Your task to perform on an android device: Look for the locks on the IKEA app so I can utilize them at home.
Image 1: 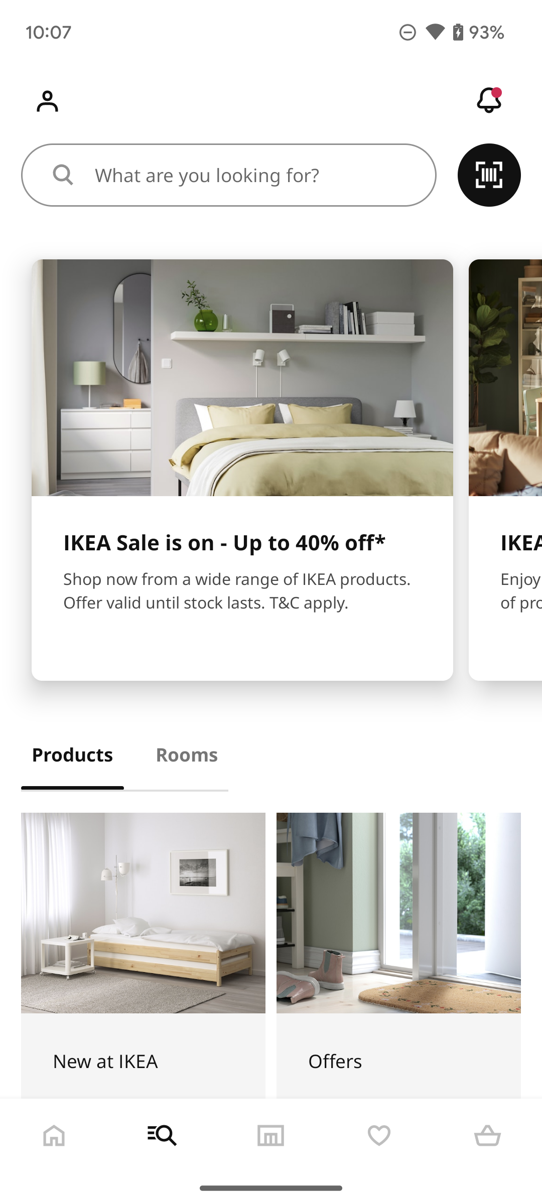
Click on the search bar on the screen.
Step 1: click (255, 175)
Image 2: 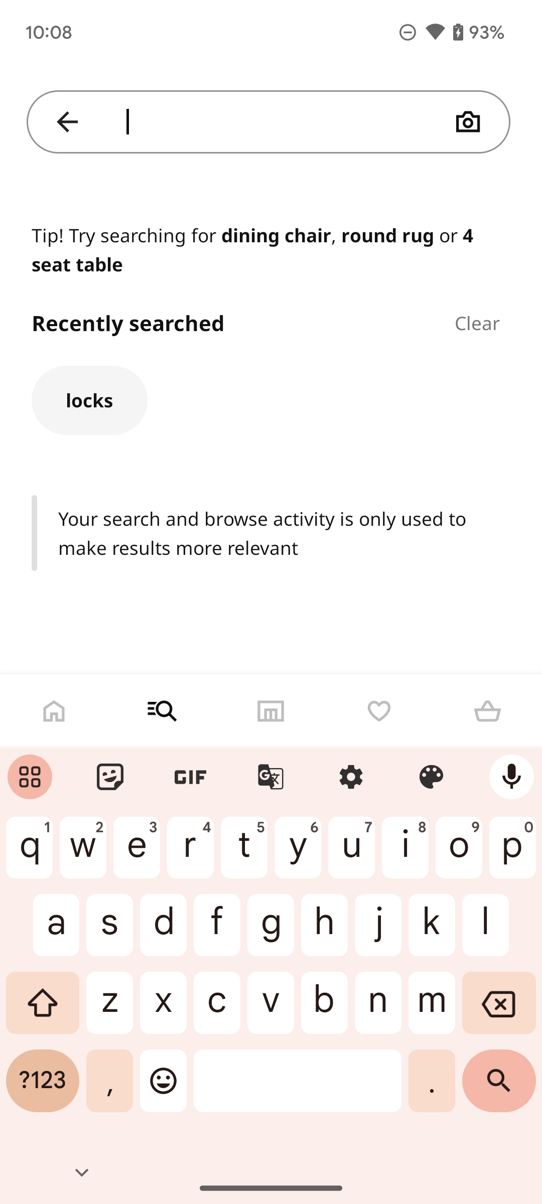
Click on the locks option on the screen.
Step 2: click (89, 400)
Image 3: 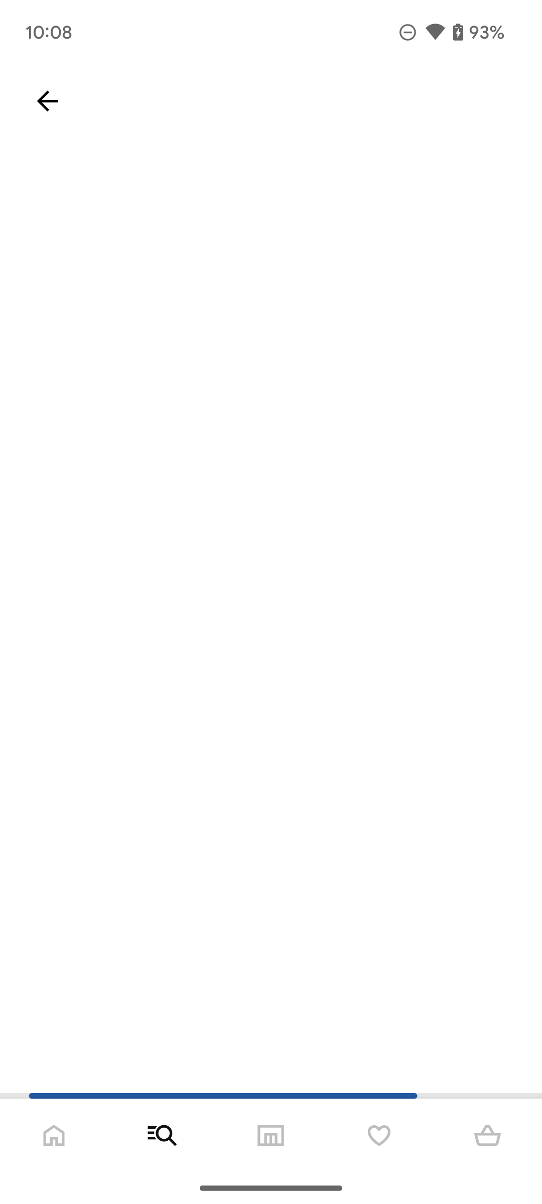
Click on the locks option on the screen.
Step 3: wait